Your task to perform on an android device: My friend Richard wants to cook kung pao cauliflower, so share the recipe for it on the SideChef app.
Image 0: 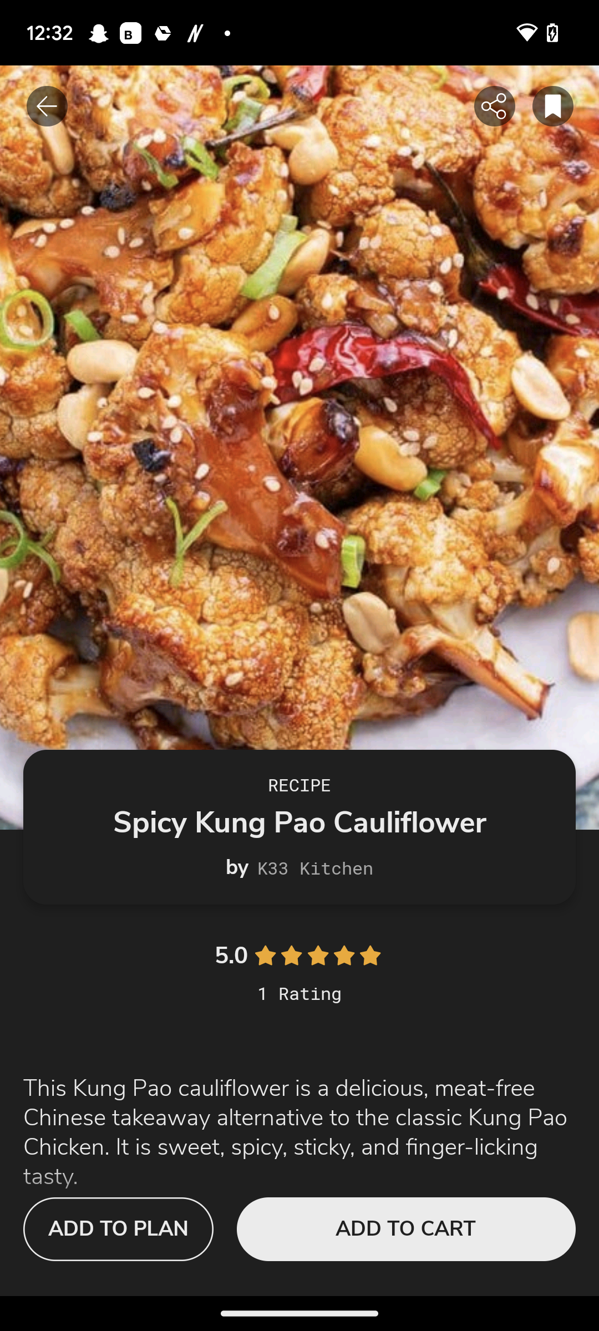
Click on the share icon at the top right side of the screen.
Step 0: click (489, 108)
Image 1: 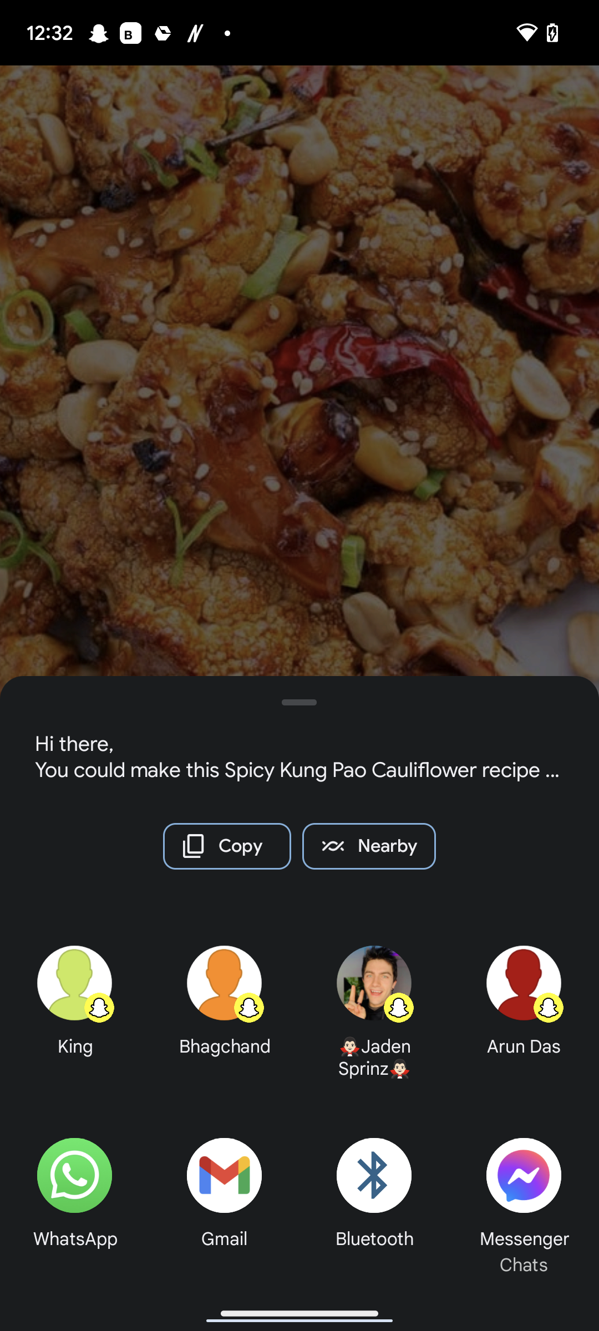
Click on the Gmail at the bottom of the screen.
Step 1: click (187, 1190)
Image 2: 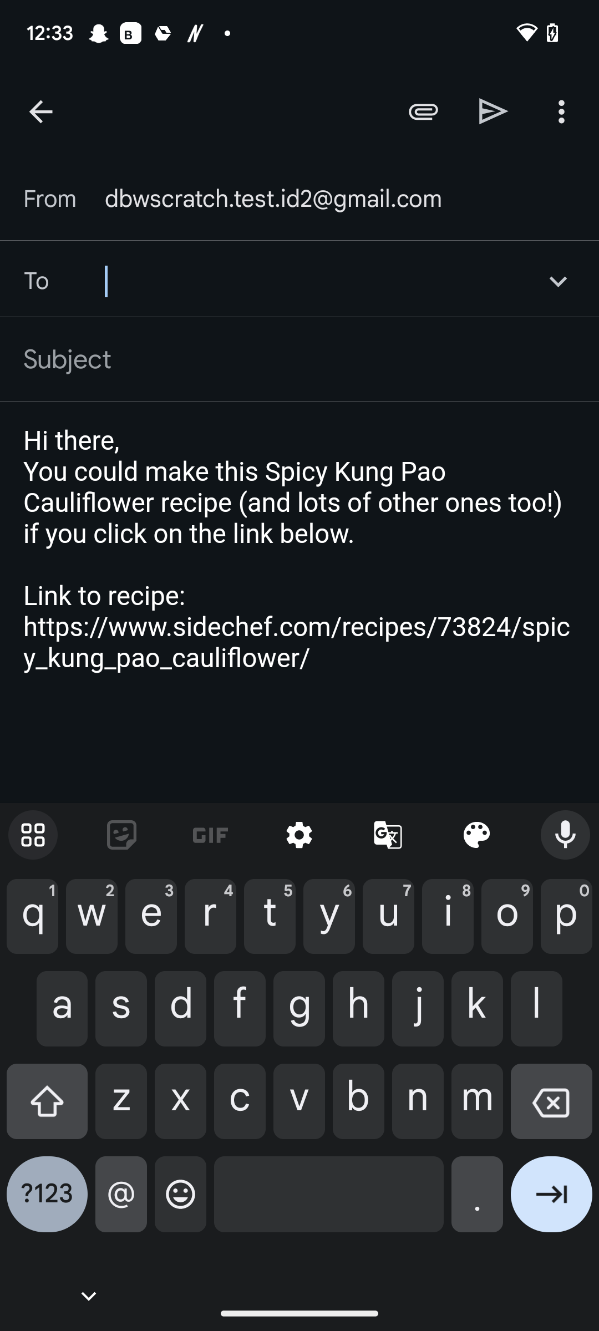
Type richard.wagner@example.com in the text field
Step 2: type "richard.wagner@example.com"
Image 3: 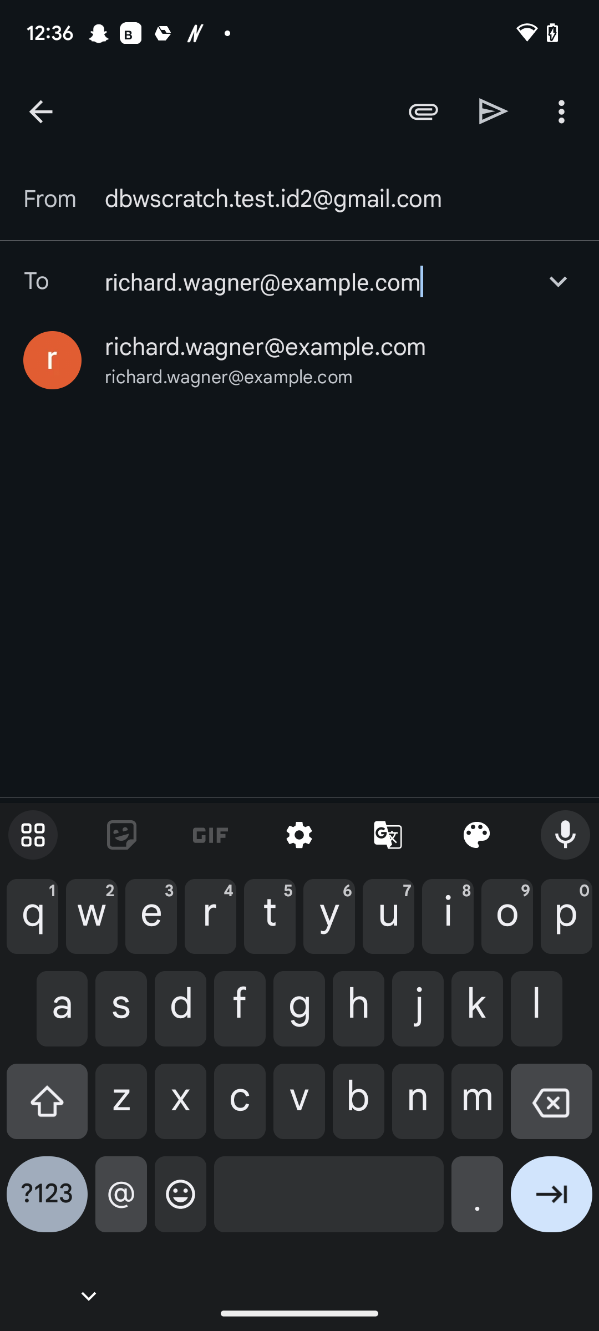
Click on the send icon at the top right side of the screen.
Step 3: click (494, 111)